Your task to perform on an android device: I need Book Report.pptx, so I want to download Book Report.pptx file to my device in the Google Drive app.
Image 0: 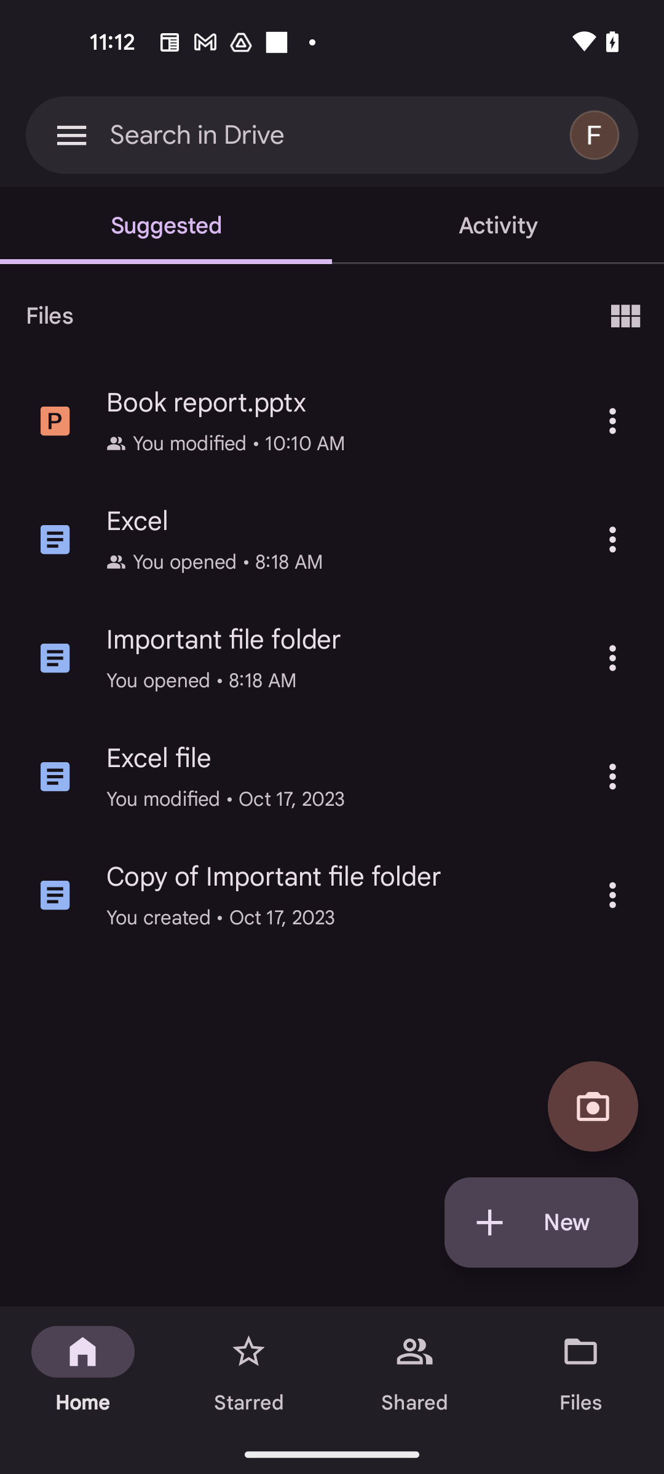
Click on three dots of the Book report.pptx file
Step 0: click (607, 425)
Image 1: 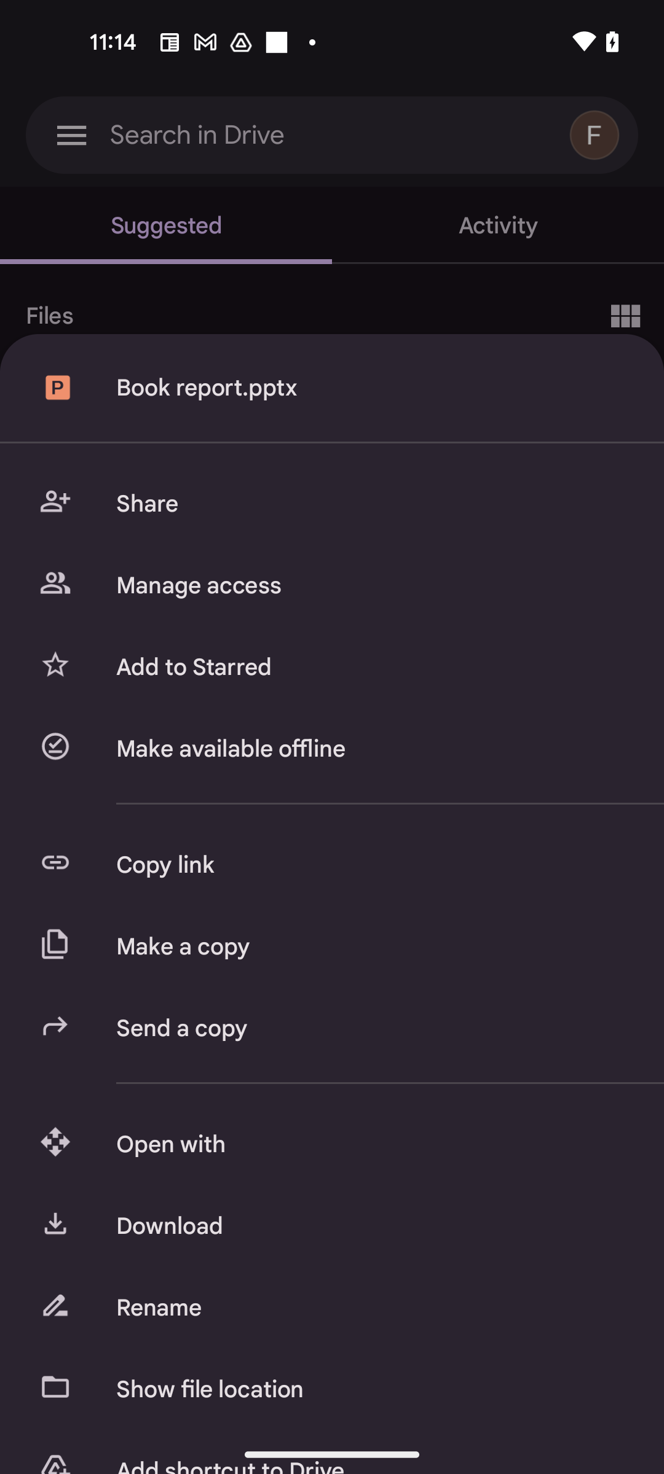
Click on the Download option
Step 1: click (370, 1226)